Your task to perform on an android device: In the Google slides app, I want to add the first image of the google photos to the first slide of the presentation
Image 0: 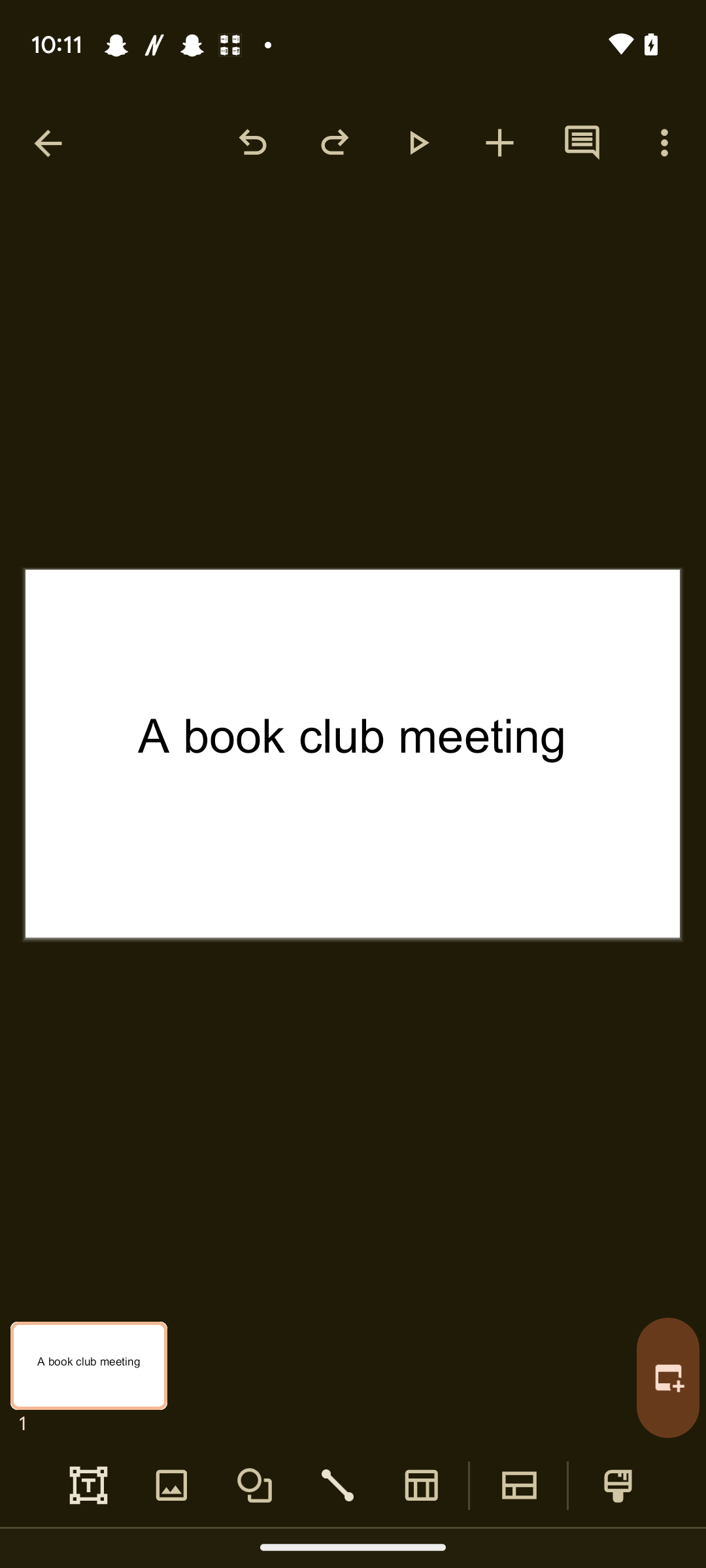
Click on the image icon 
Step 0: click (171, 1485)
Image 1: 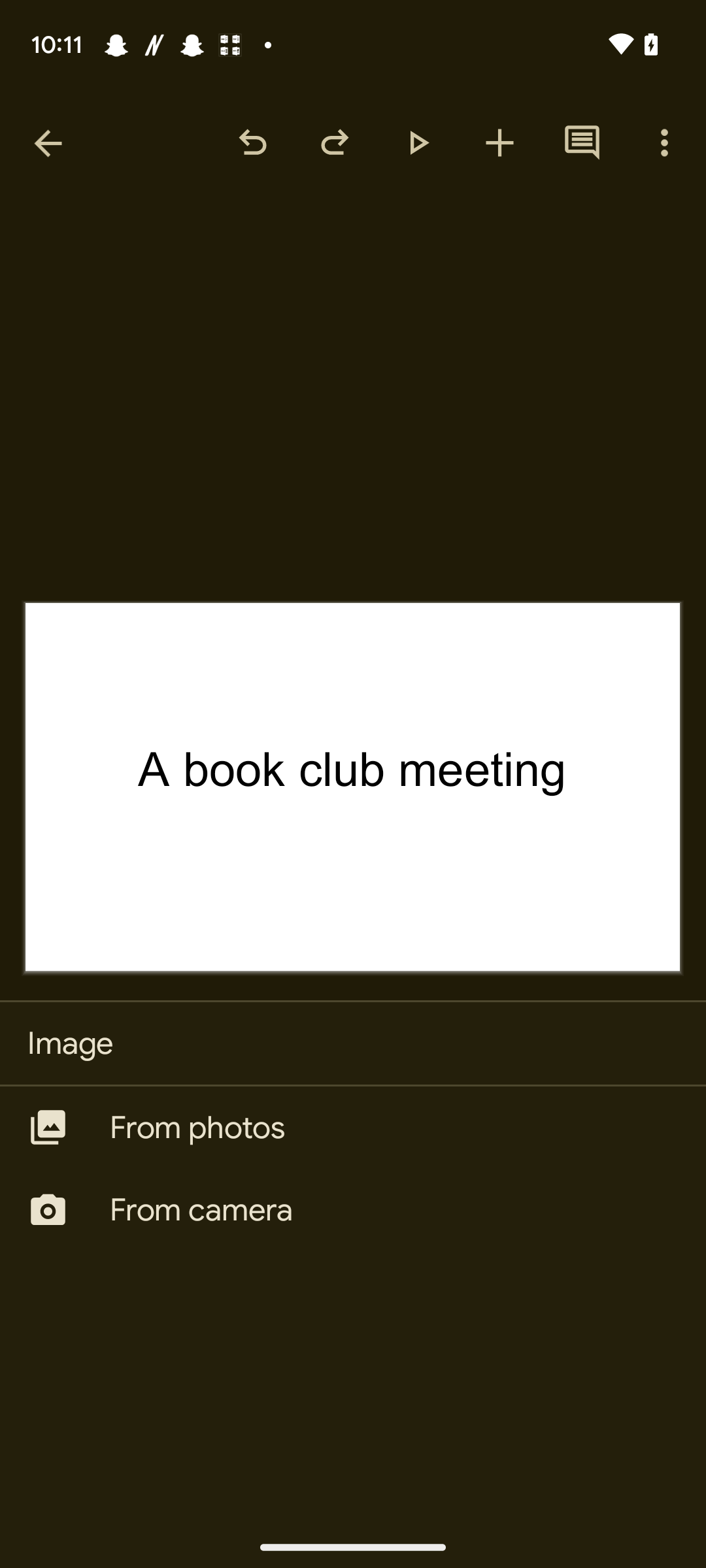
Click on the from photos option 
Step 1: click (394, 1127)
Image 2: 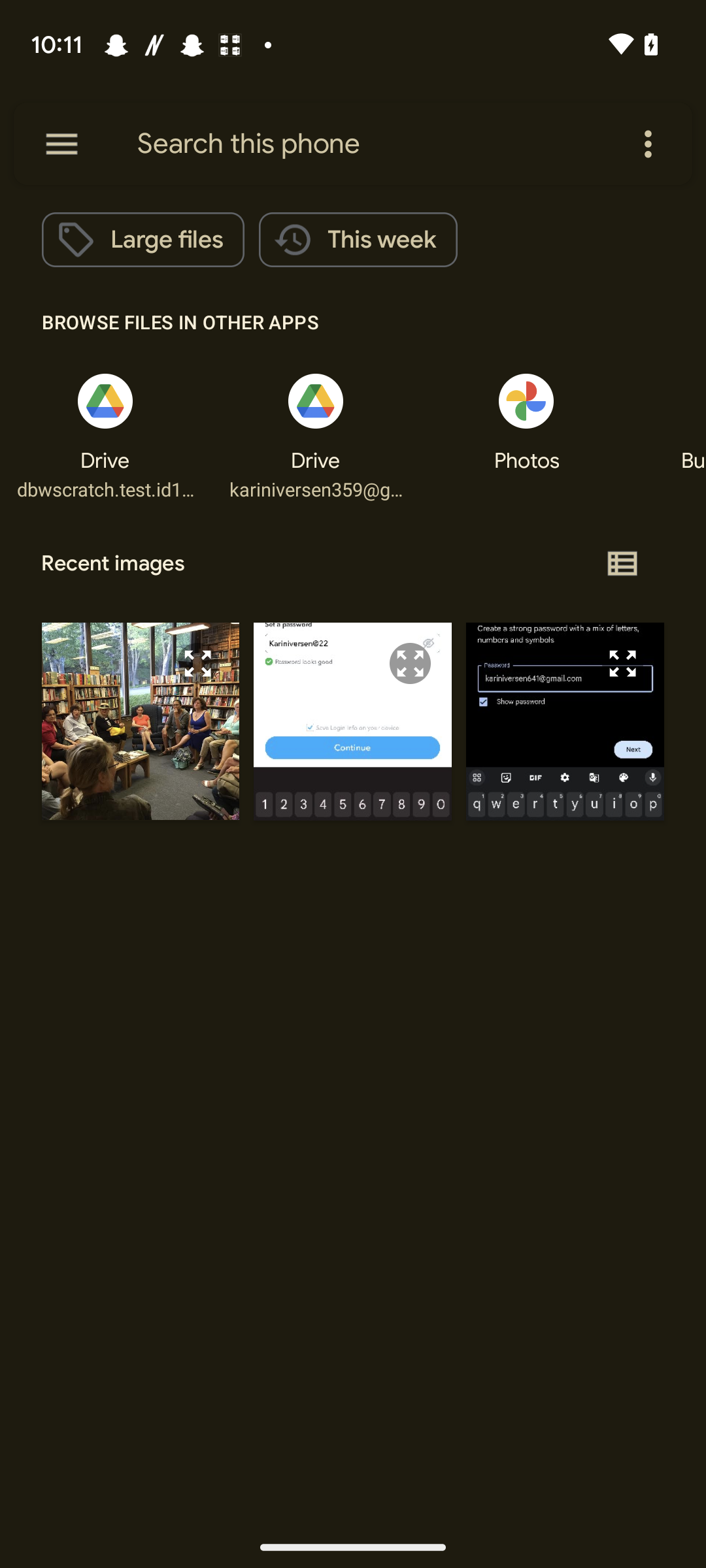
Click on the image 
Step 2: click (140, 721)
Image 3: 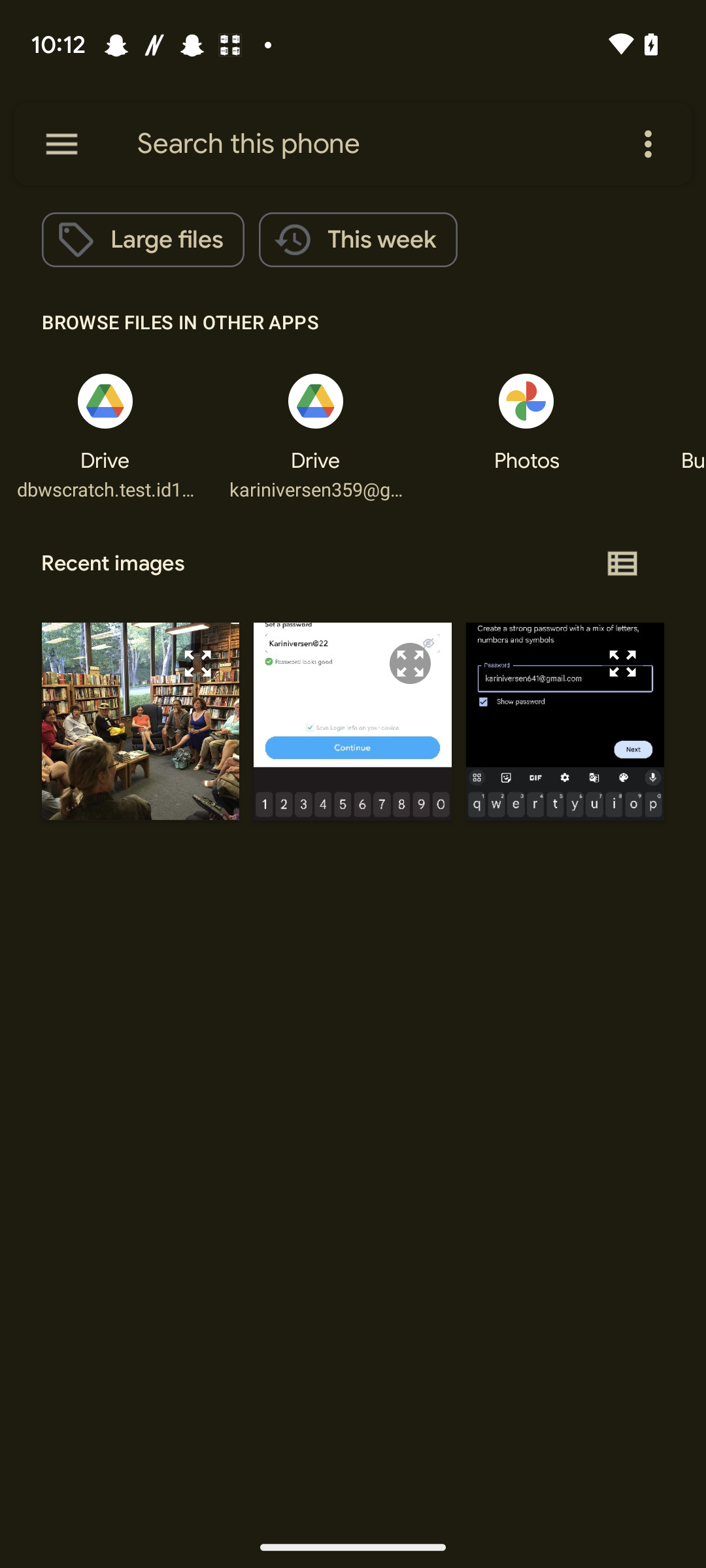
Click on the image 
Step 3: click (140, 721)
Image 4: 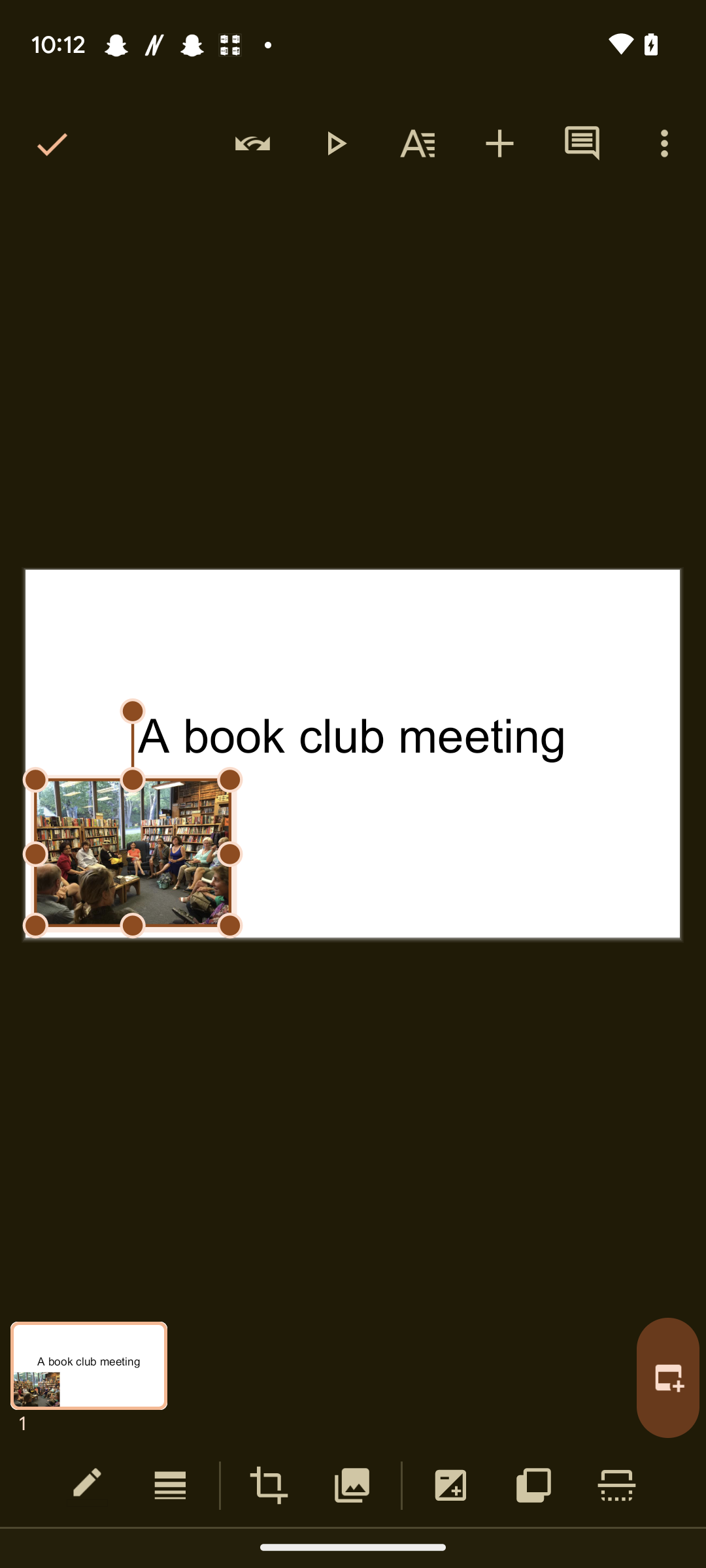
Click on the image 
Step 4: wait